Your task to perform on an android device: In the SideChef app, leave a comment as Delicioso! I am grateful to have a vegan option for Kung Pao cauliflower.
Image 0: 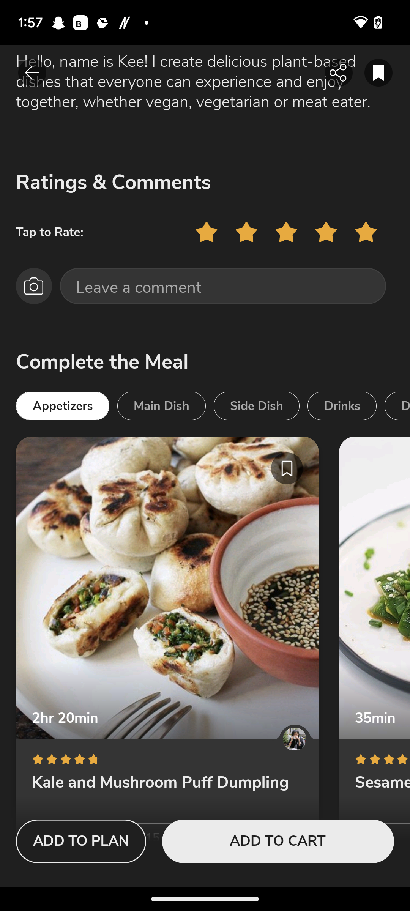
Click on the comment text field in the middle of the screen.
Step 0: click (223, 286)
Image 1: 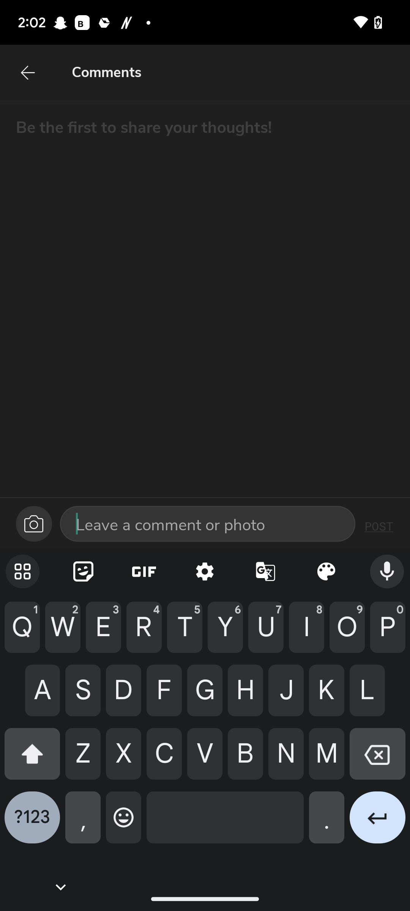
Type Delicioso! I am grateful to have a vegan option in the text field.
Step 1: type "Delicioso! I am grateful to have a vegan option"
Image 2: 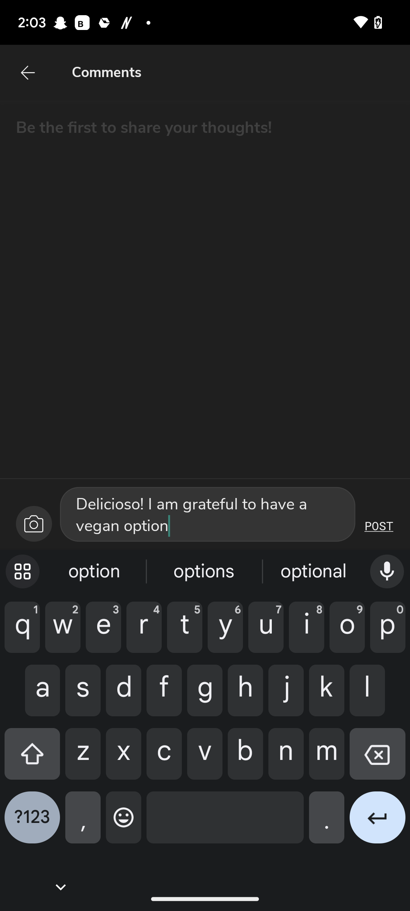
Click on post option on the right side of the screen.
Step 2: click (379, 525)